Your task to perform on an android device: I want to view Strawberries so that I can have them for breakfast.
Image 0: 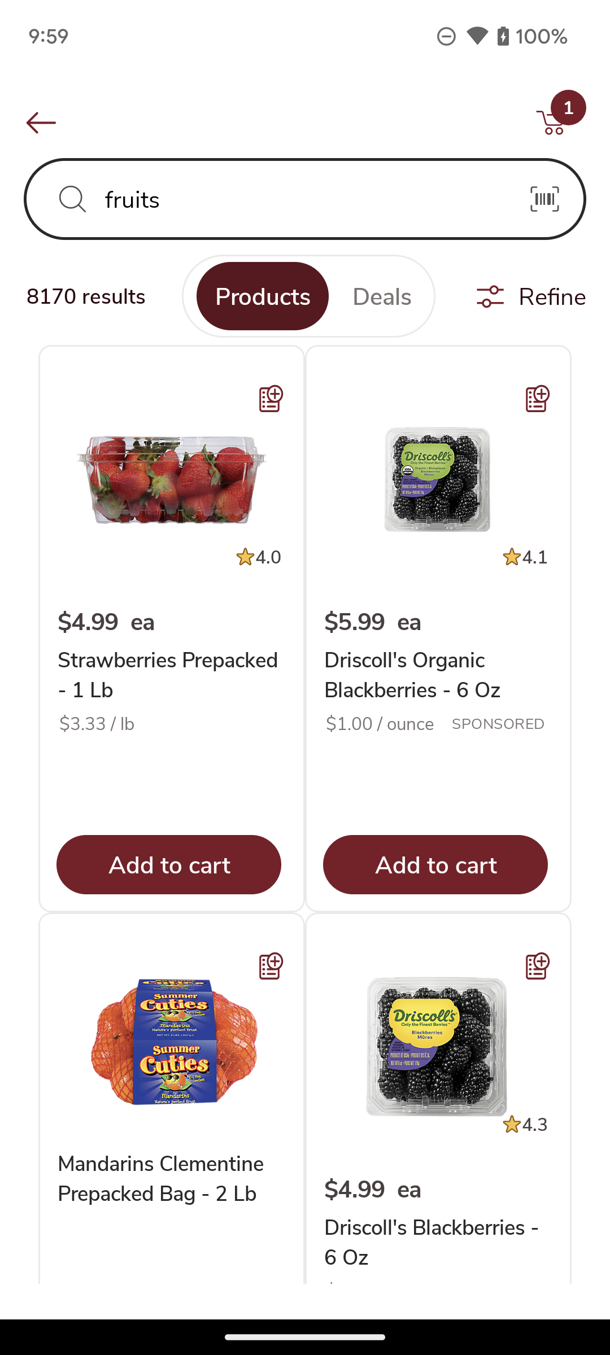
Click on the Strawberries on the screen.
Step 0: click (172, 674)
Image 1: 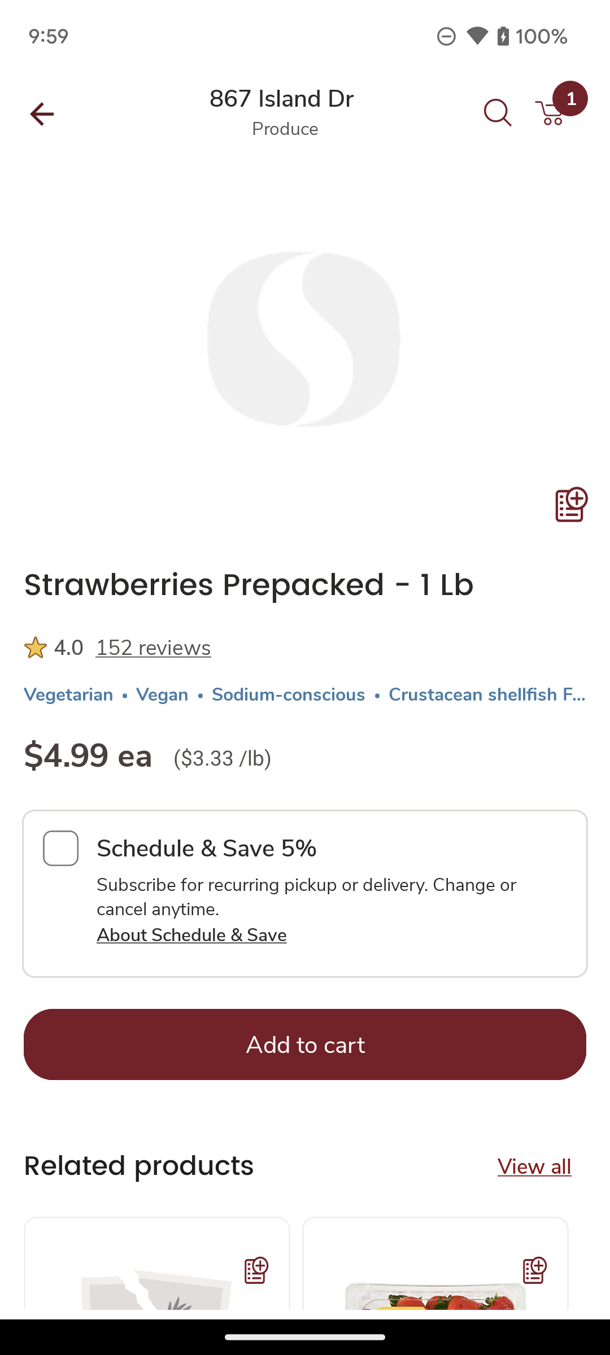
Click on the Strawberries on the screen.
Step 1: wait